Your task to perform on an android device: Pause the current timer
Image 0: 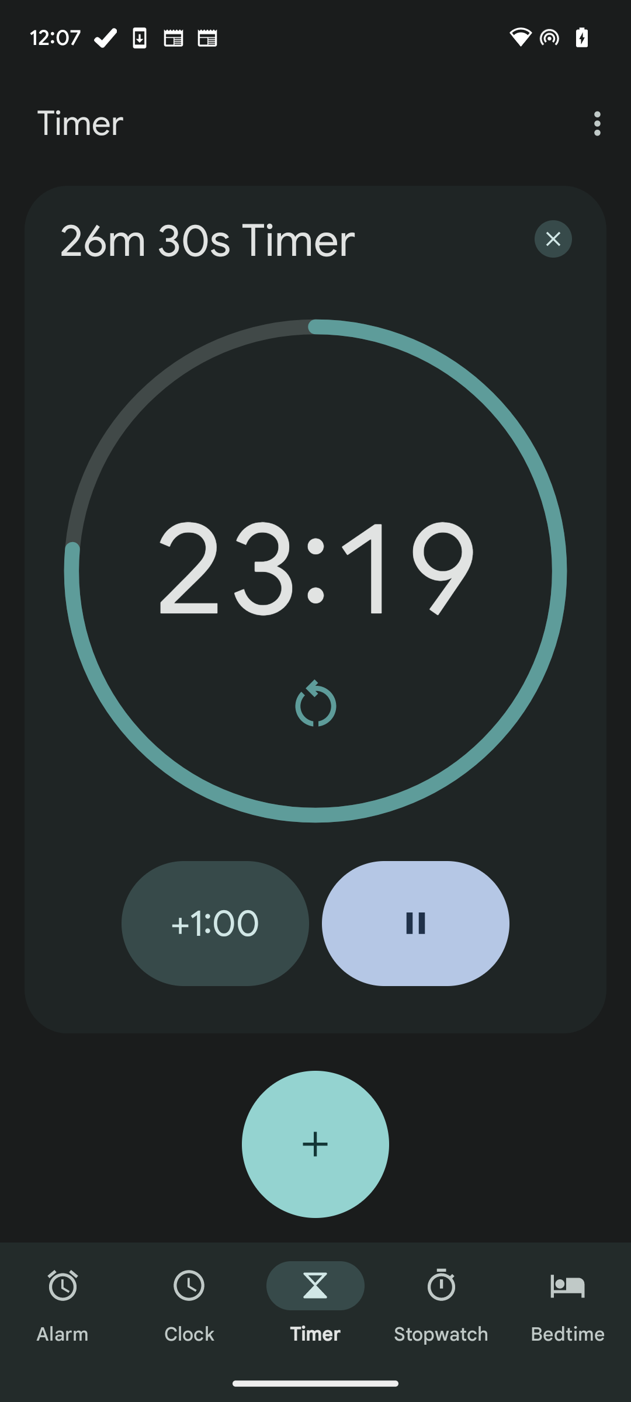
Click on the pause button
Step 0: click (415, 923)